Your task to perform on an android device: Unmark the latest email from Google community Team as read in the Gmail app.
Image 0: 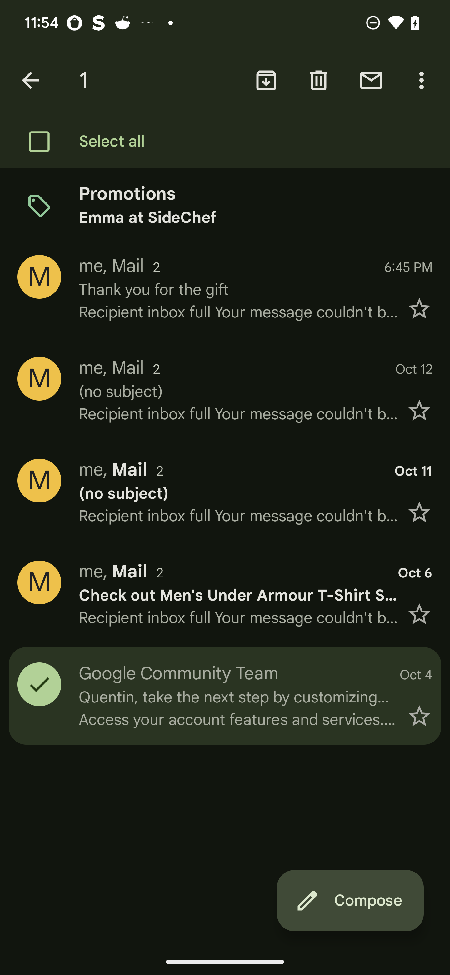
Click on the unmark mail icon at the right top of the screen
Step 0: click (371, 80)